Your task to perform on an android device: View Alberta Parking Floor tiles.
Image 0: 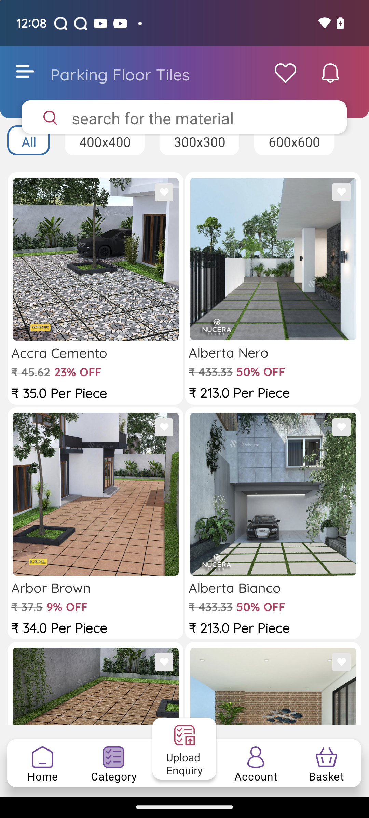
Click on the search textbox
Step 0: click (202, 118)
Image 1: 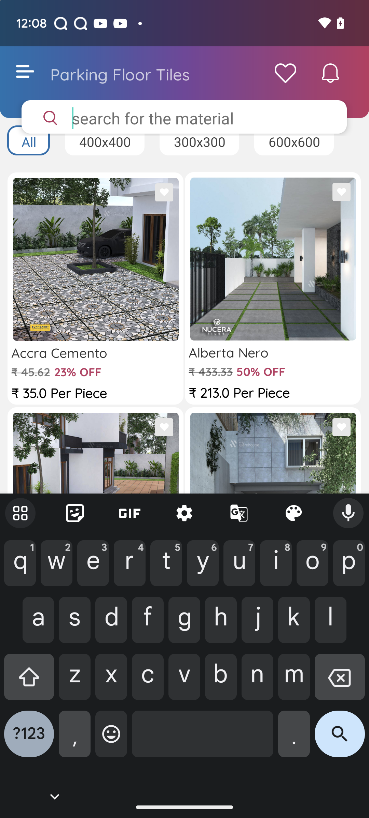
Enter Alberta brand
Step 1: type "Alberta"
Image 2: 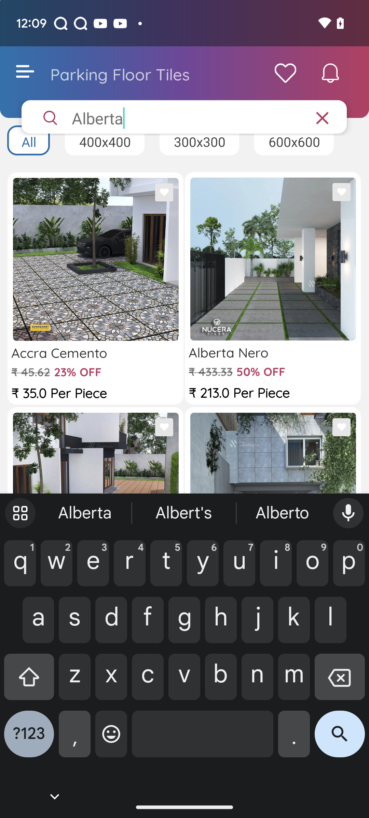
Click on the search icon in the keypad
Step 2: click (340, 739)